Your task to perform on an android device: I will move the photo file to another folder because I want to send it to my daughter.
Image 1: 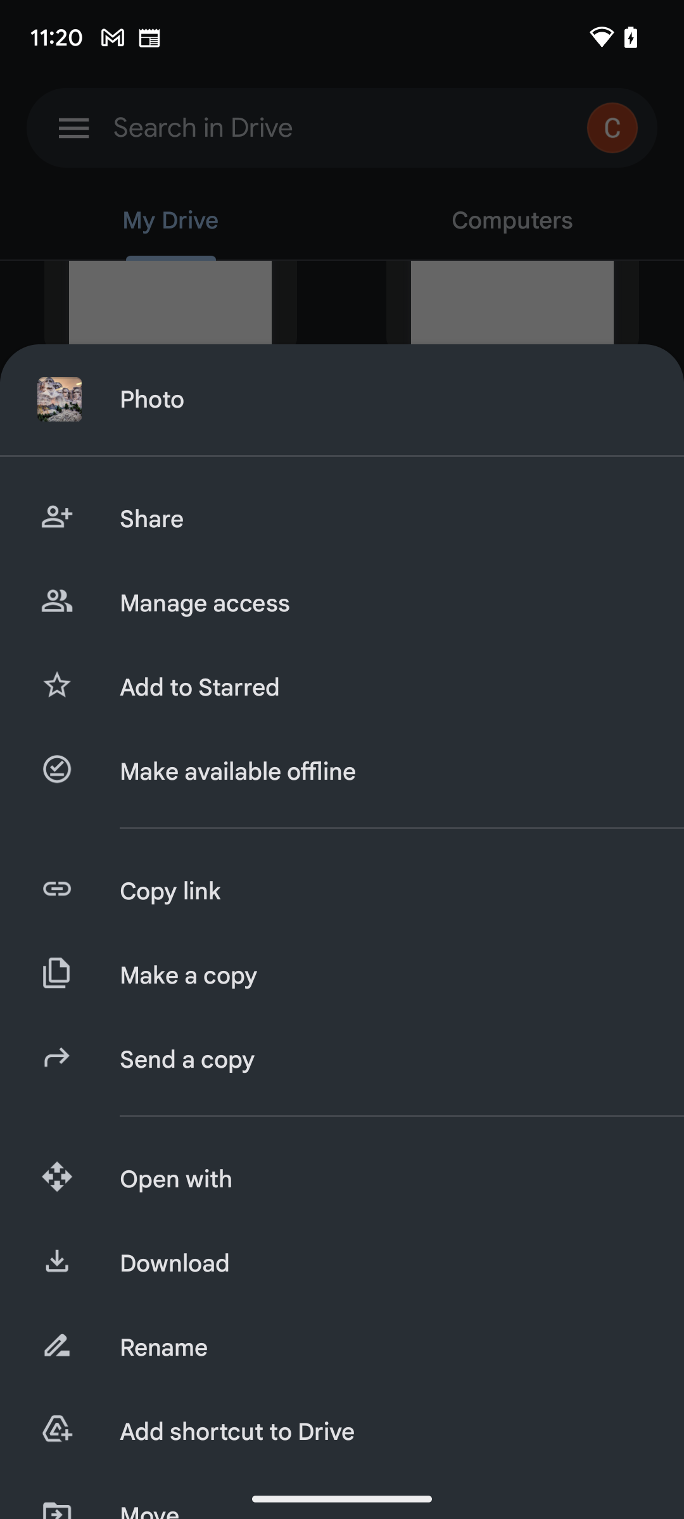
Click on the Move button on the bottom of the screen.
Step 1: click (342, 1496)
Image 3: 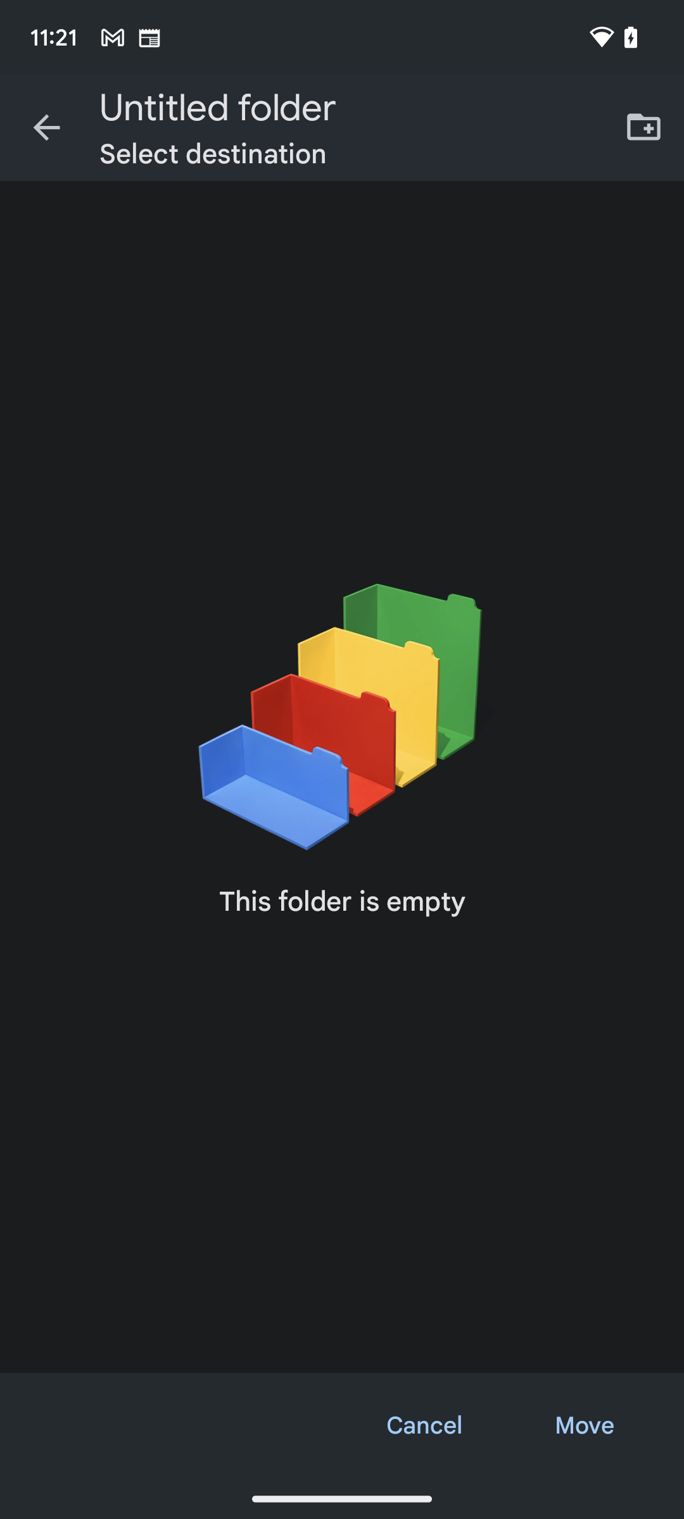
Click on the Move button on the bottom of the screen.
Step 3: click (584, 1425)
Image 4: 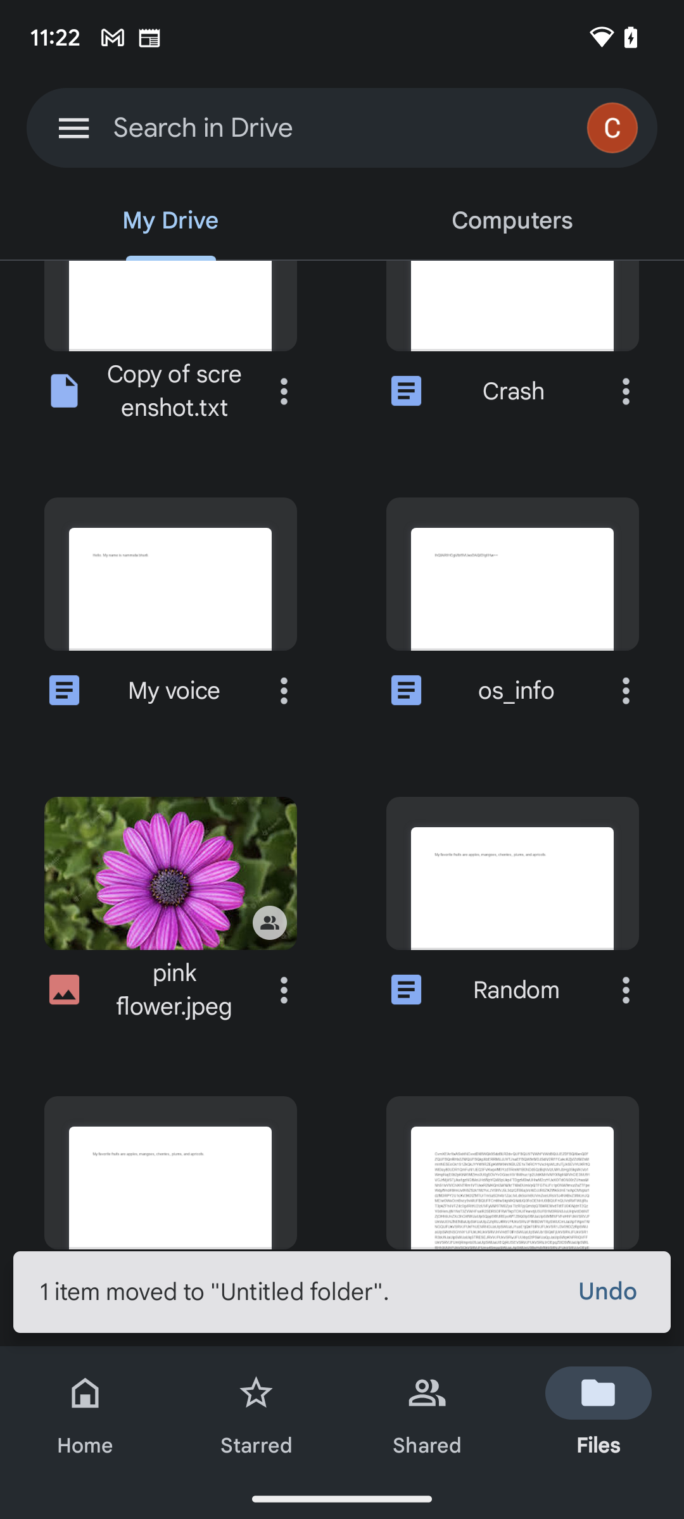
Click on the Move button on the bottom of the screen.
Step 4: wait